Your task to perform on an android device: Open the Babbel app and select a language.
Image 0: 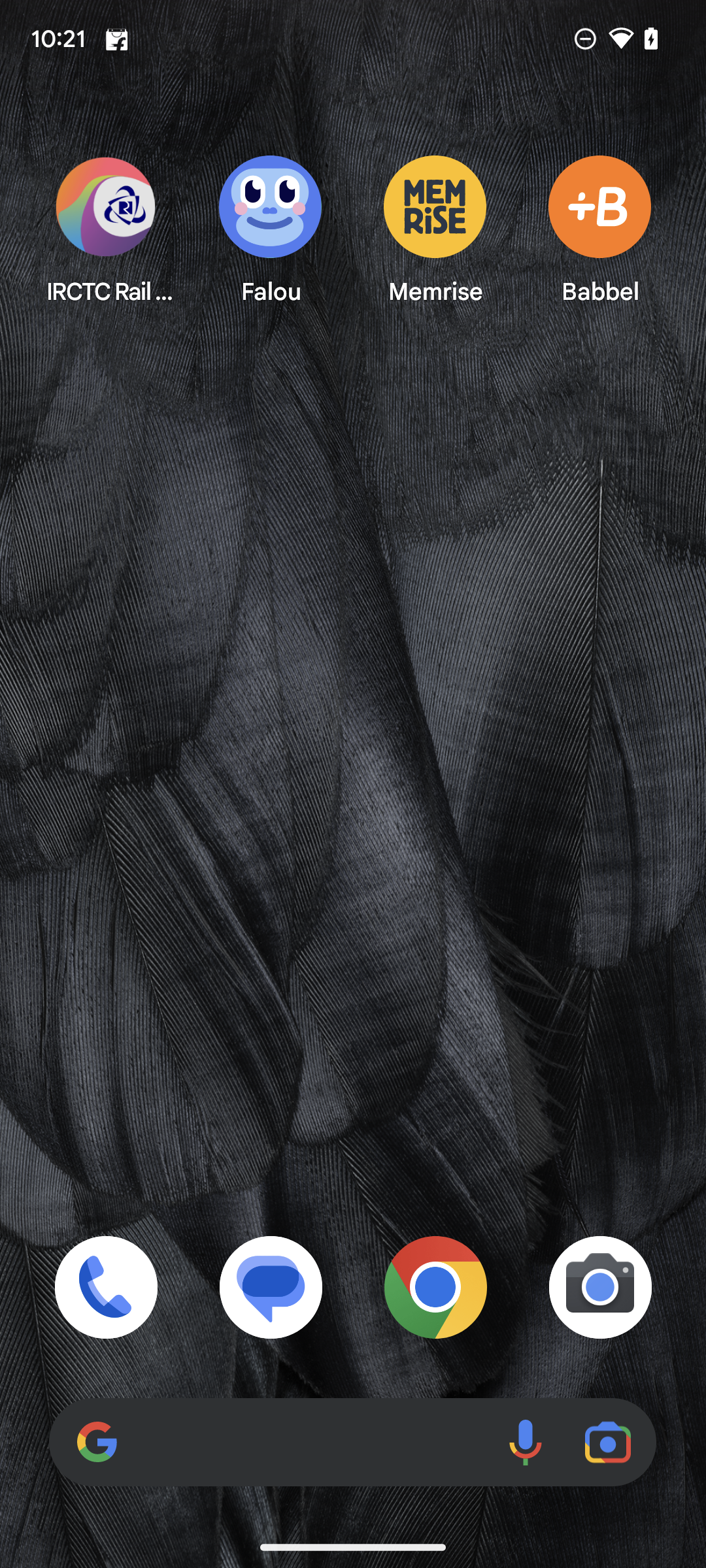
Step 0: wait
Image 1: 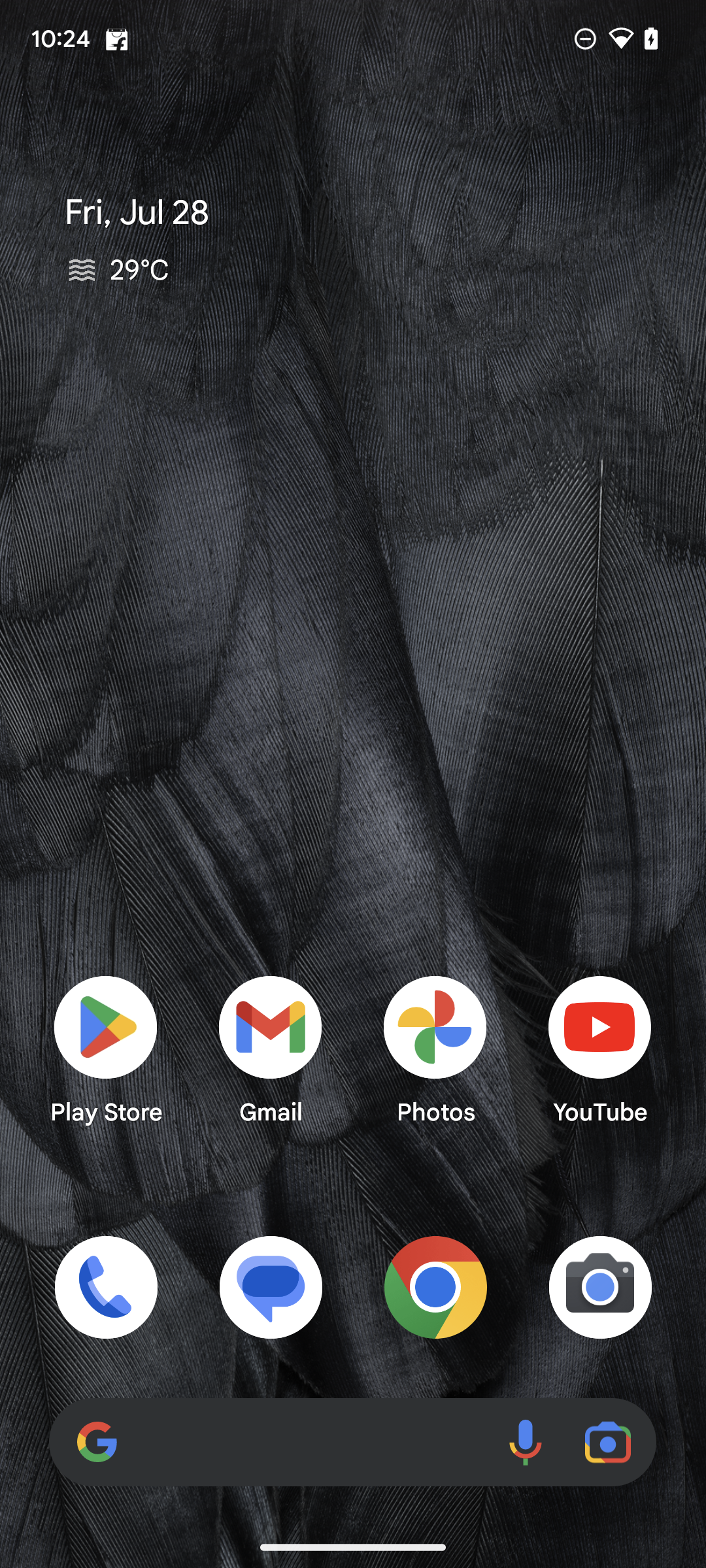
Open the Babbel app.
Step 1: open app "Babbel"
Image 2: 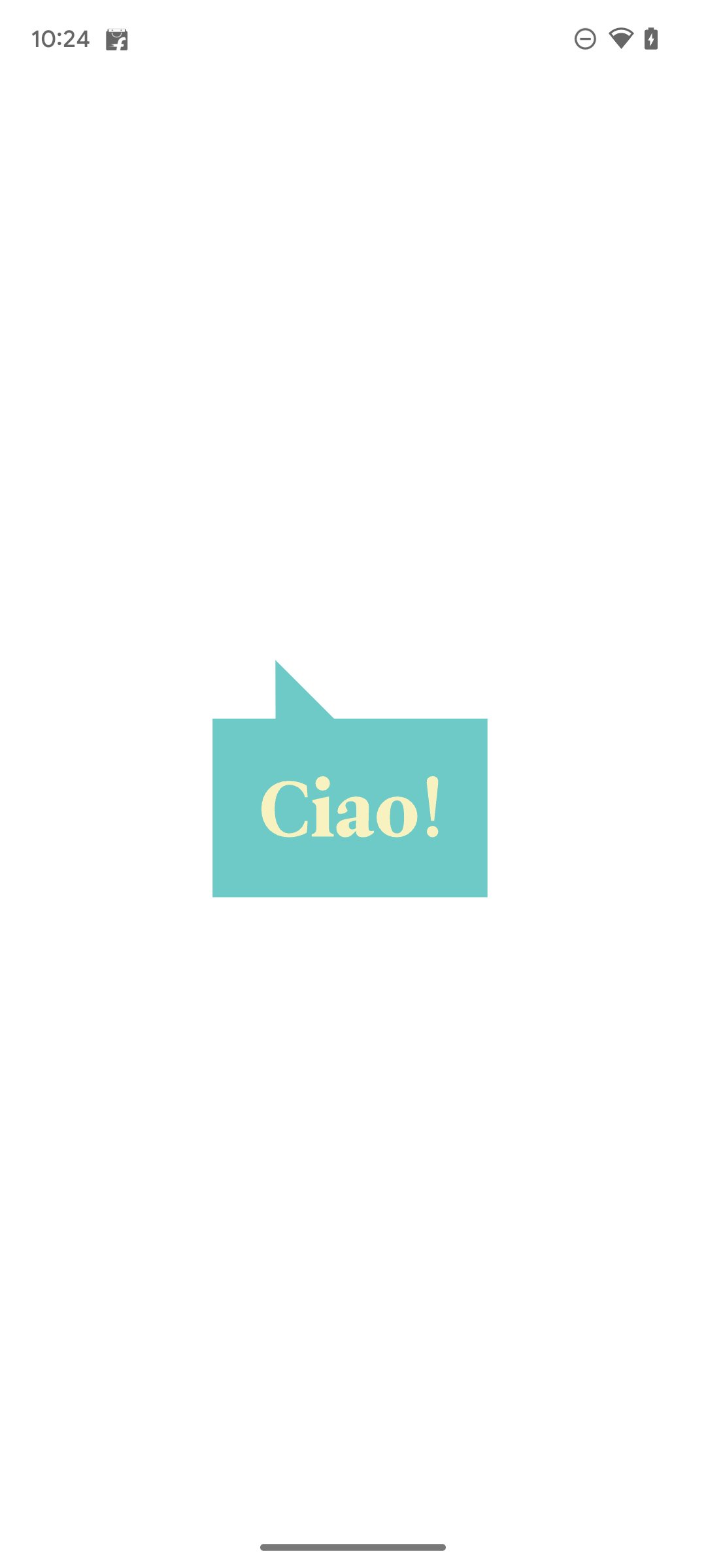
Open the Babbel app.
Step 2: wait
Image 3: 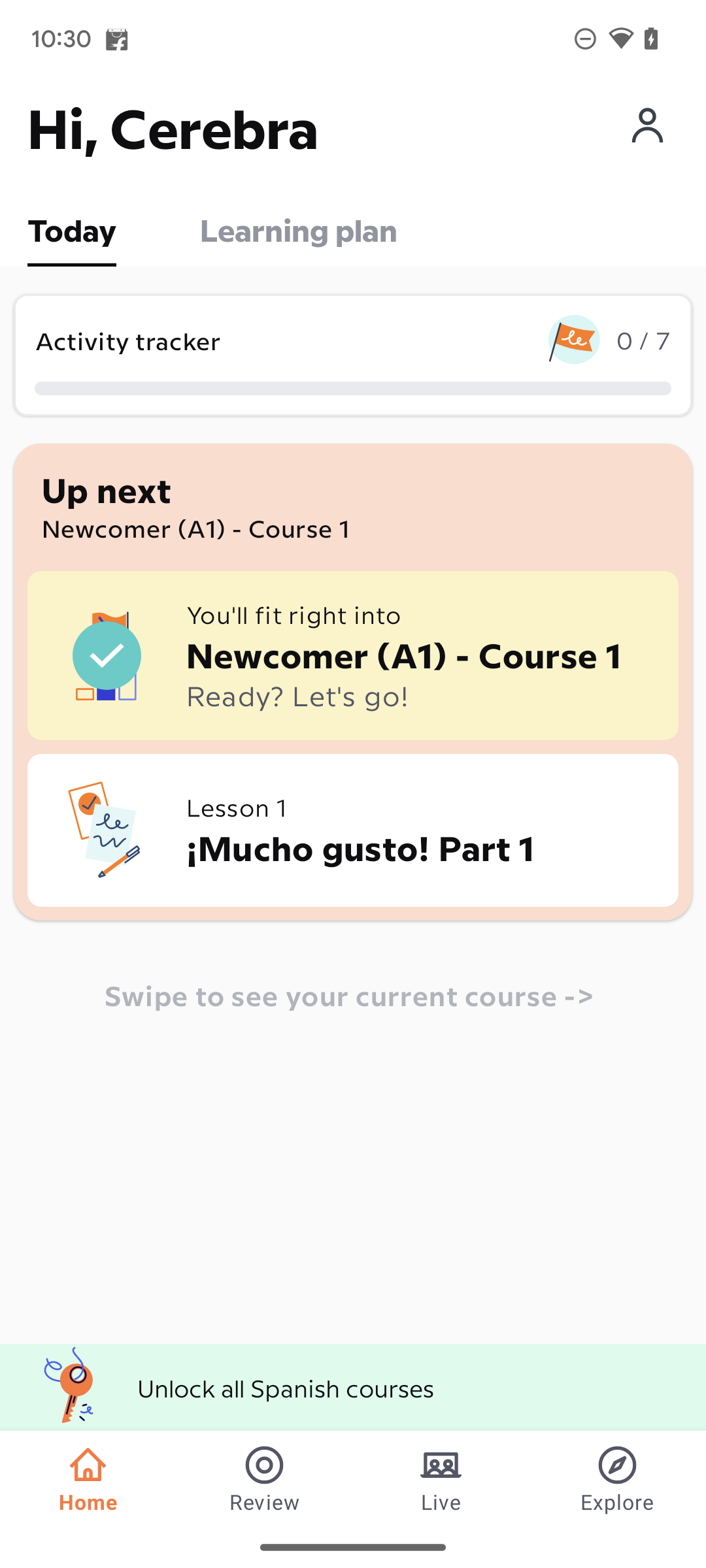
Tap on the profile icon present on the upper right corner of the screen.
Step 3: click (642, 130)
Image 4: 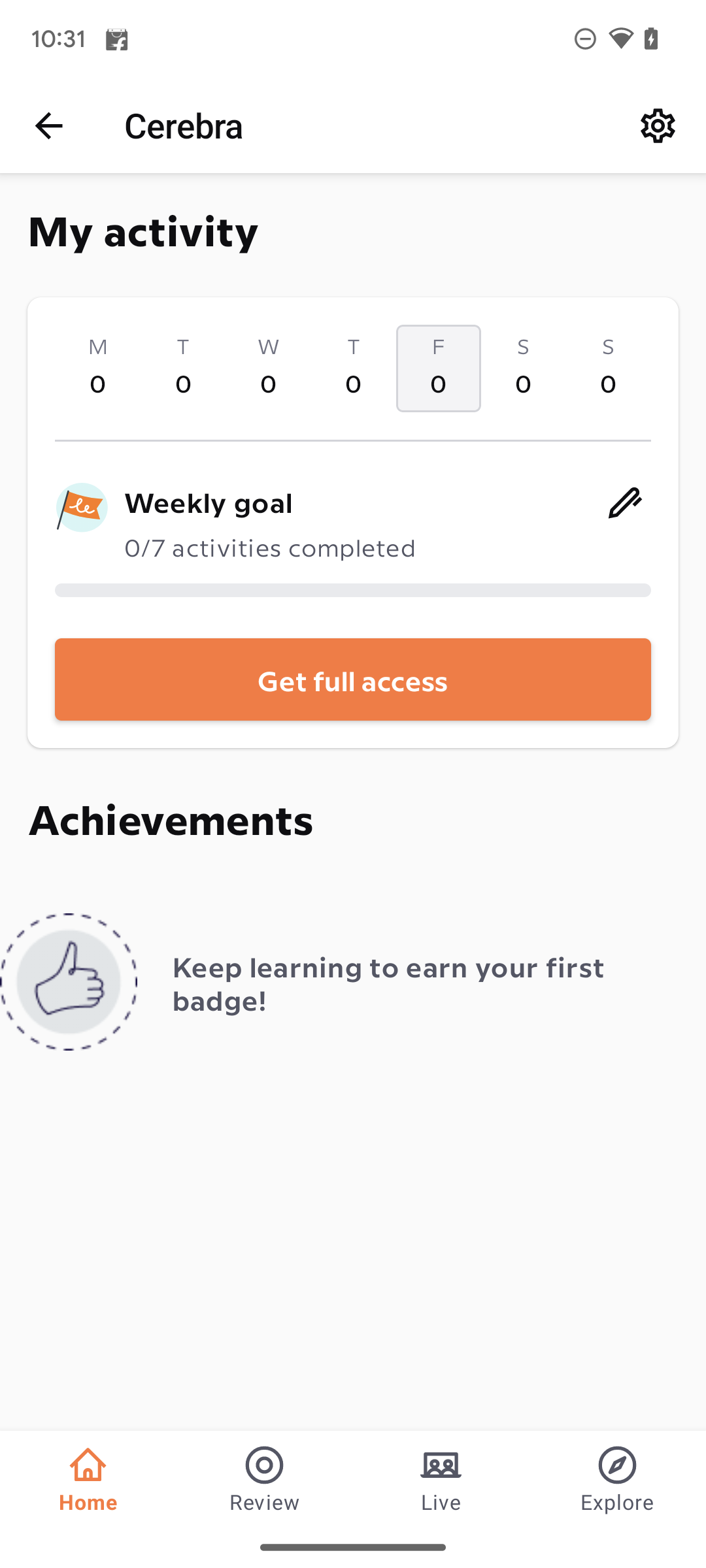
Go to the setting icon present in the upper right corner of the screen.
Step 4: click (658, 125)
Image 5: 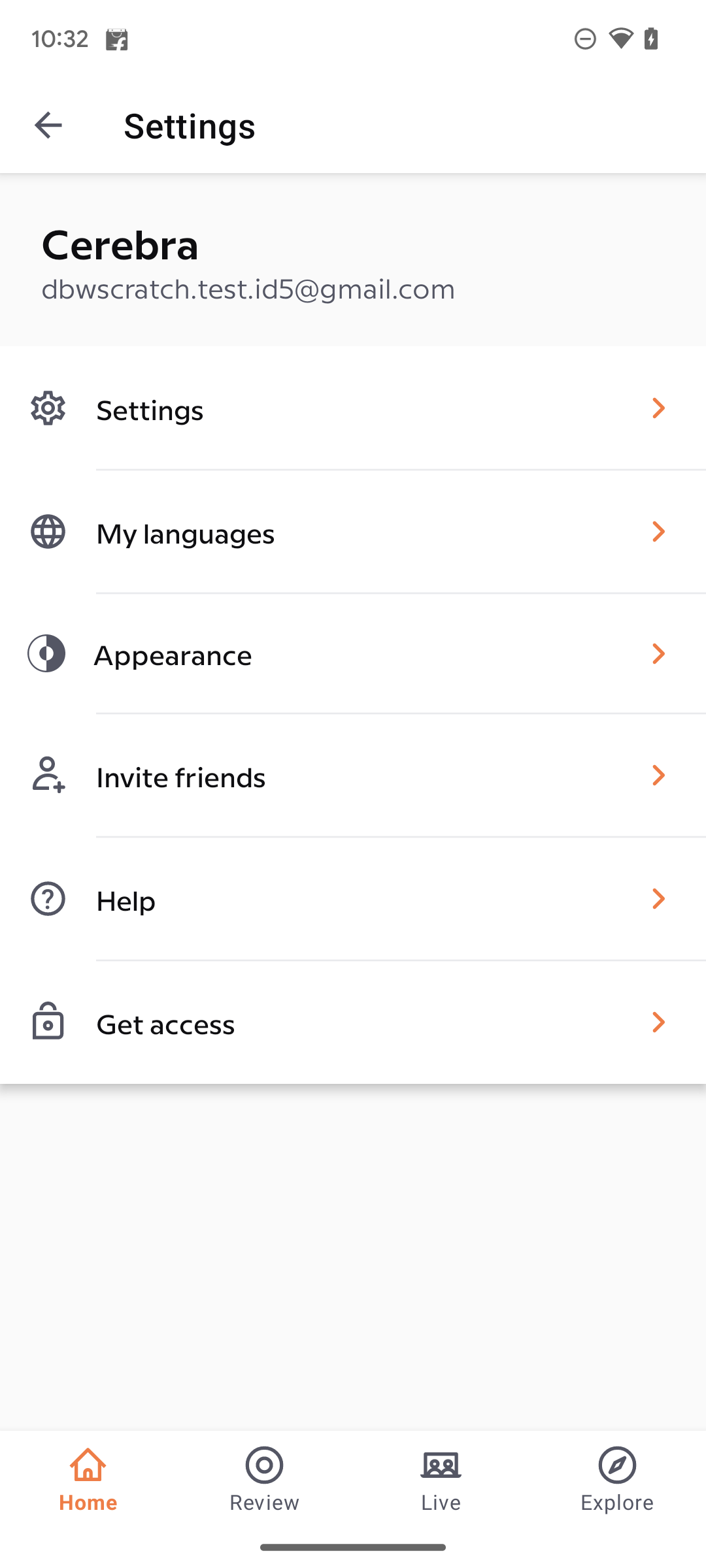
Tap on my language present in the second option.
Step 5: click (353, 531)